Your task to perform on an android device: I want to share my city Ulm location with my son Andreas Wagner because he wants to come and meet with me and my wife and has asked me how much time it will take to reach our home. So share the Ulm city location with my son on andreaswagner98b@gmail.com via the Gmail app.
Image 0: 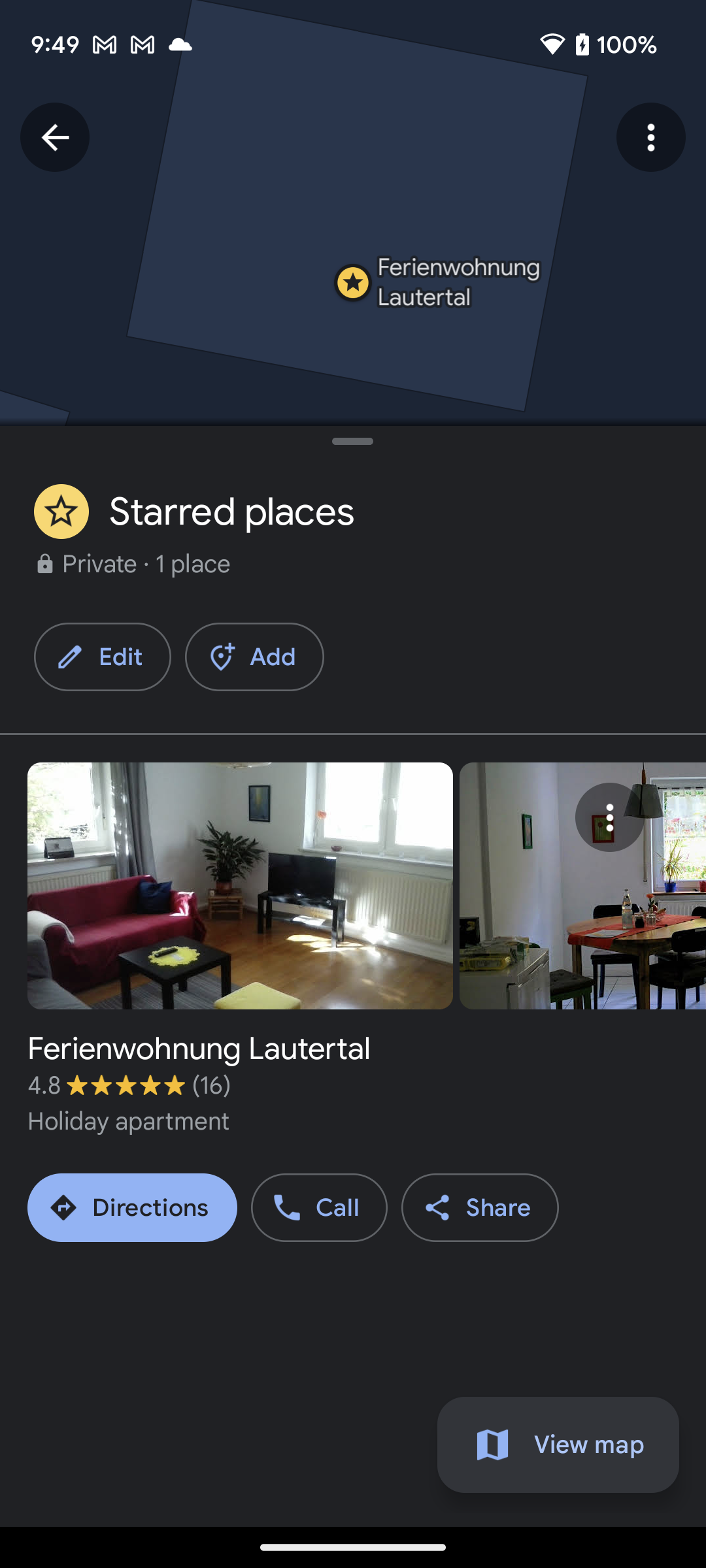
Go back to the previous page
Step 0: press back button
Image 1: 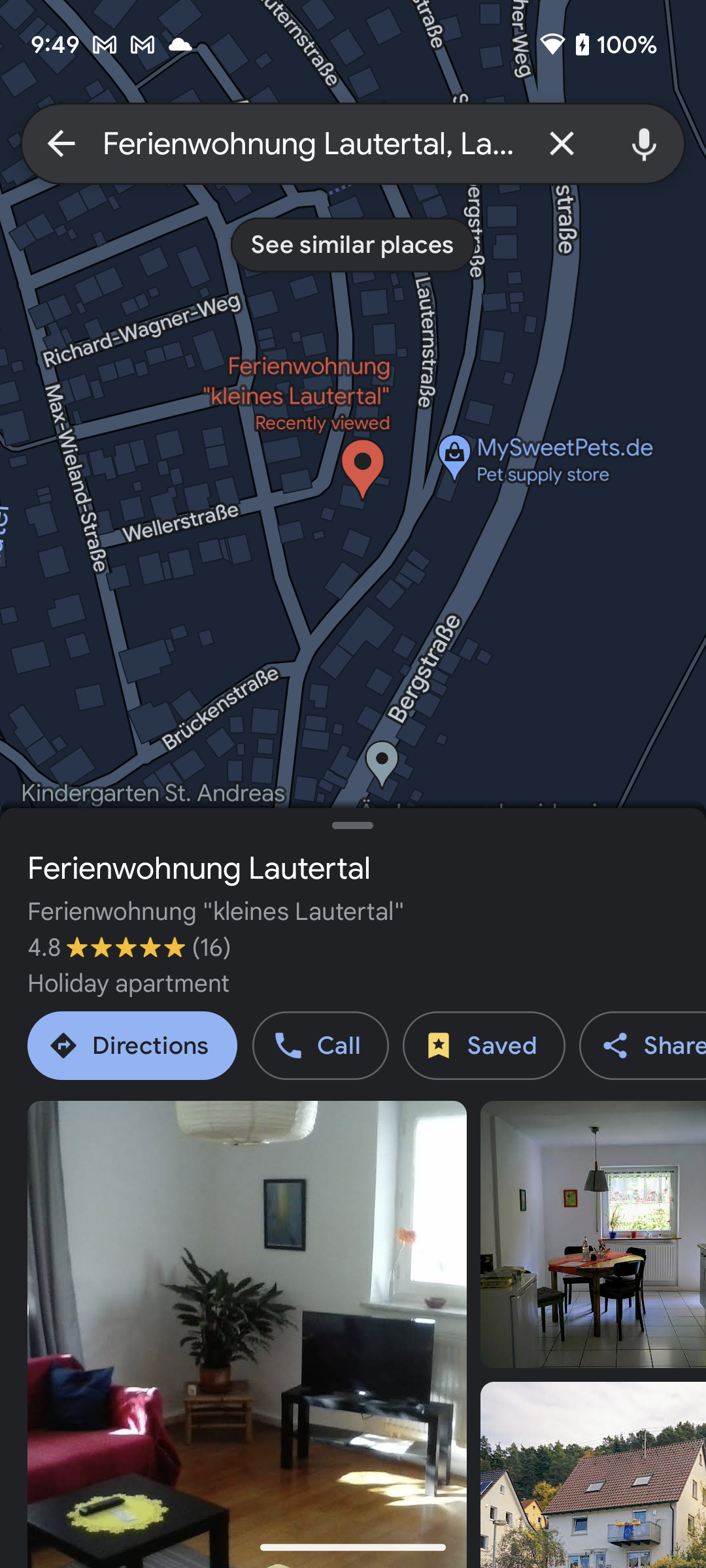
Click on the cross icon of the search bar at the top of the screen
Step 1: click (562, 143)
Image 2: 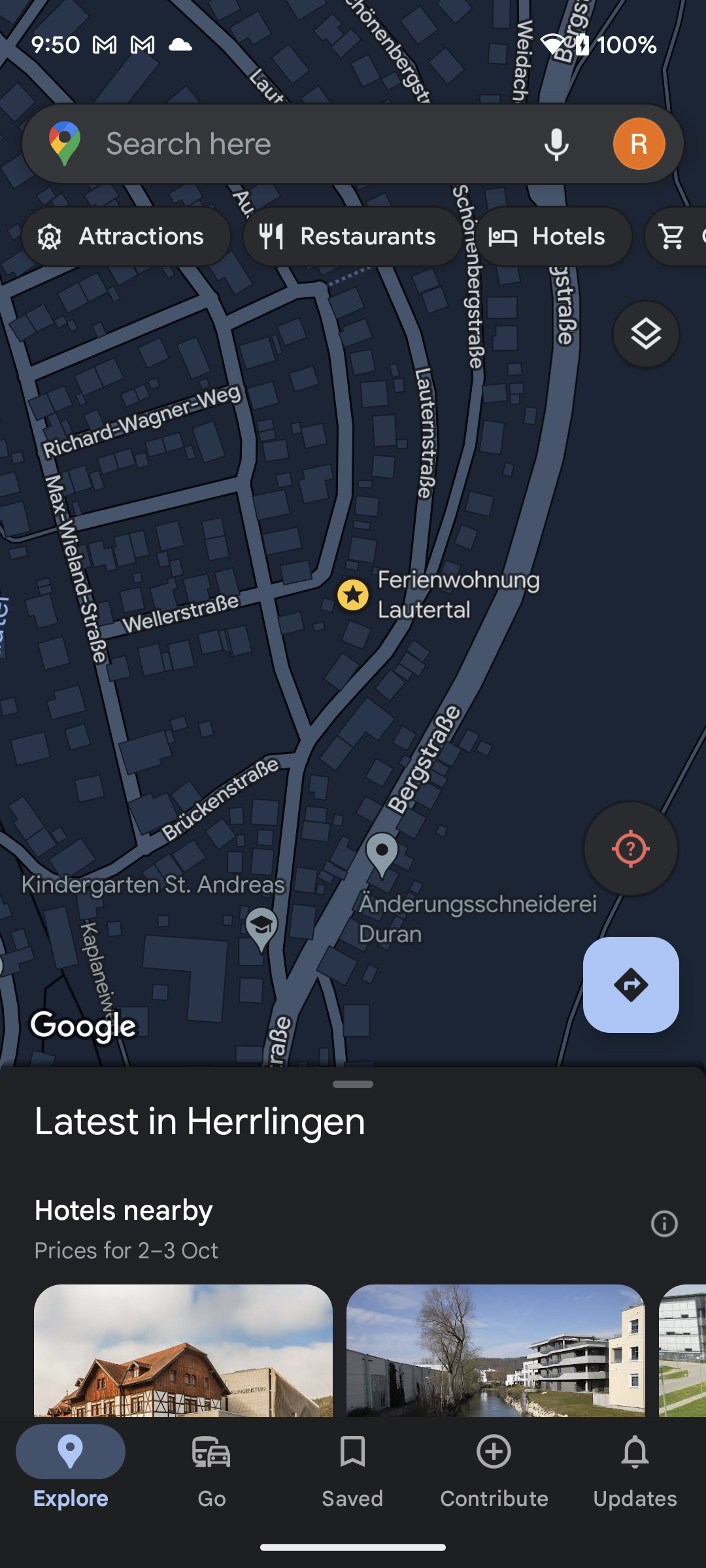
Click on the search bar at the top of the screen
Step 2: click (311, 143)
Image 3: 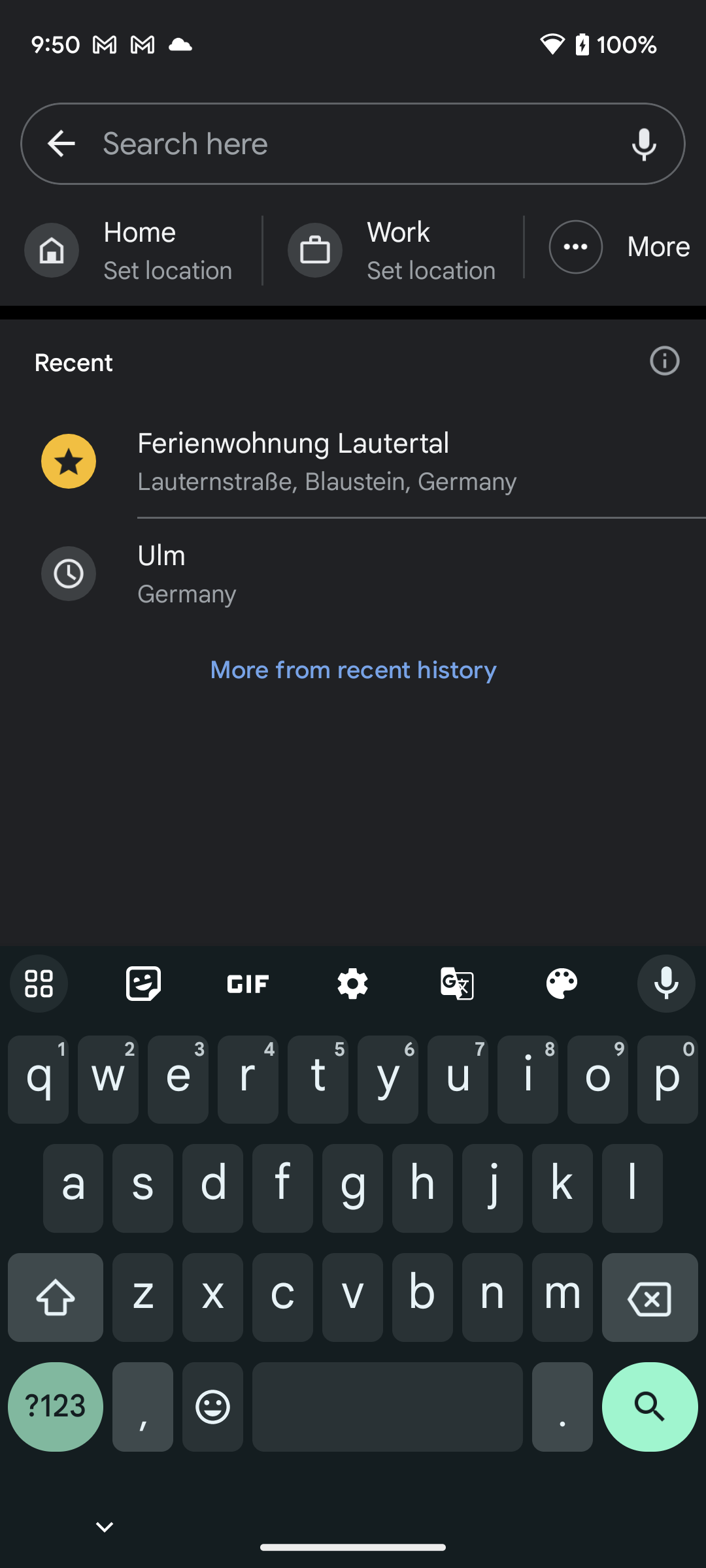
Type Ulm, Germany in the search bar to search the location
Step 3: type "Ulm, Germany"
Image 4: 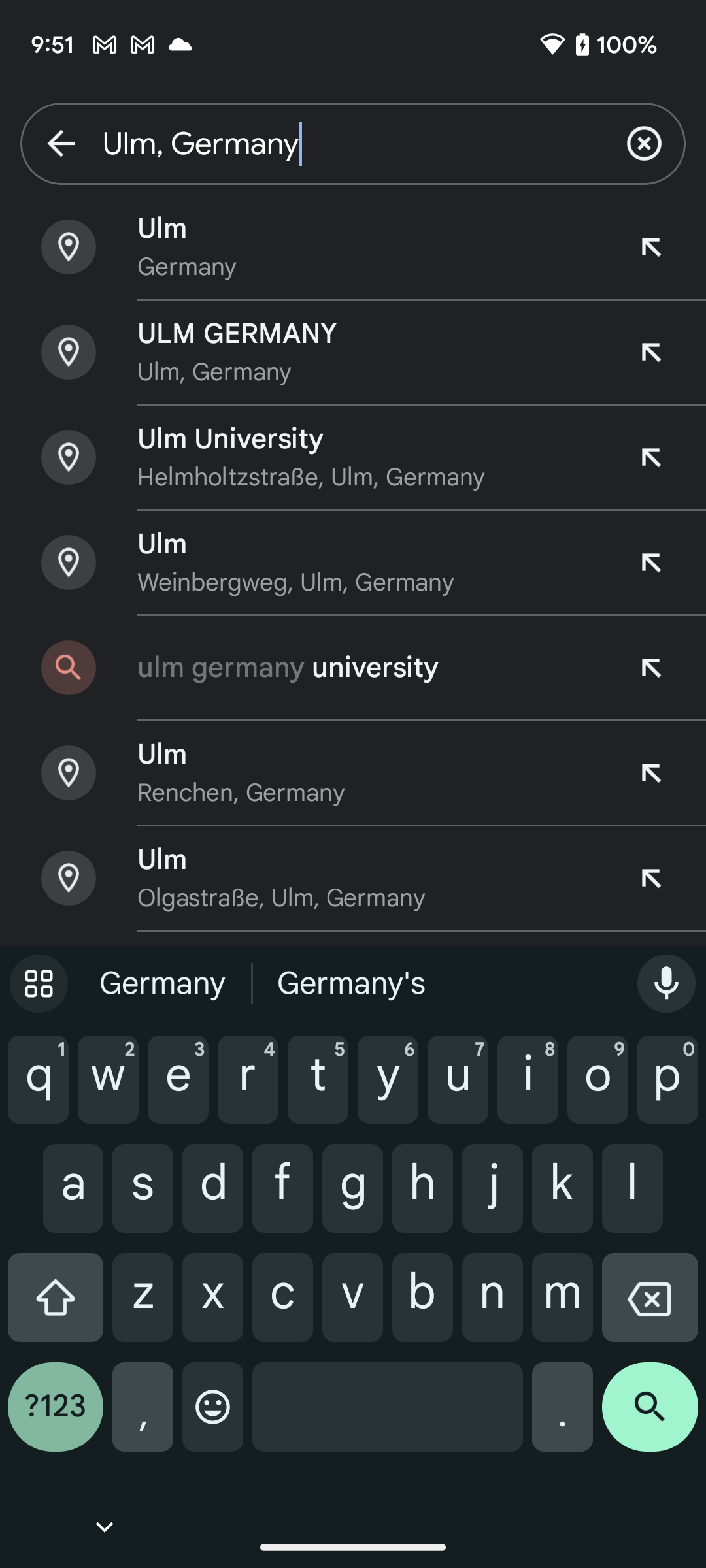
Click on the first suggested result to view the location
Step 4: click (370, 246)
Image 5: 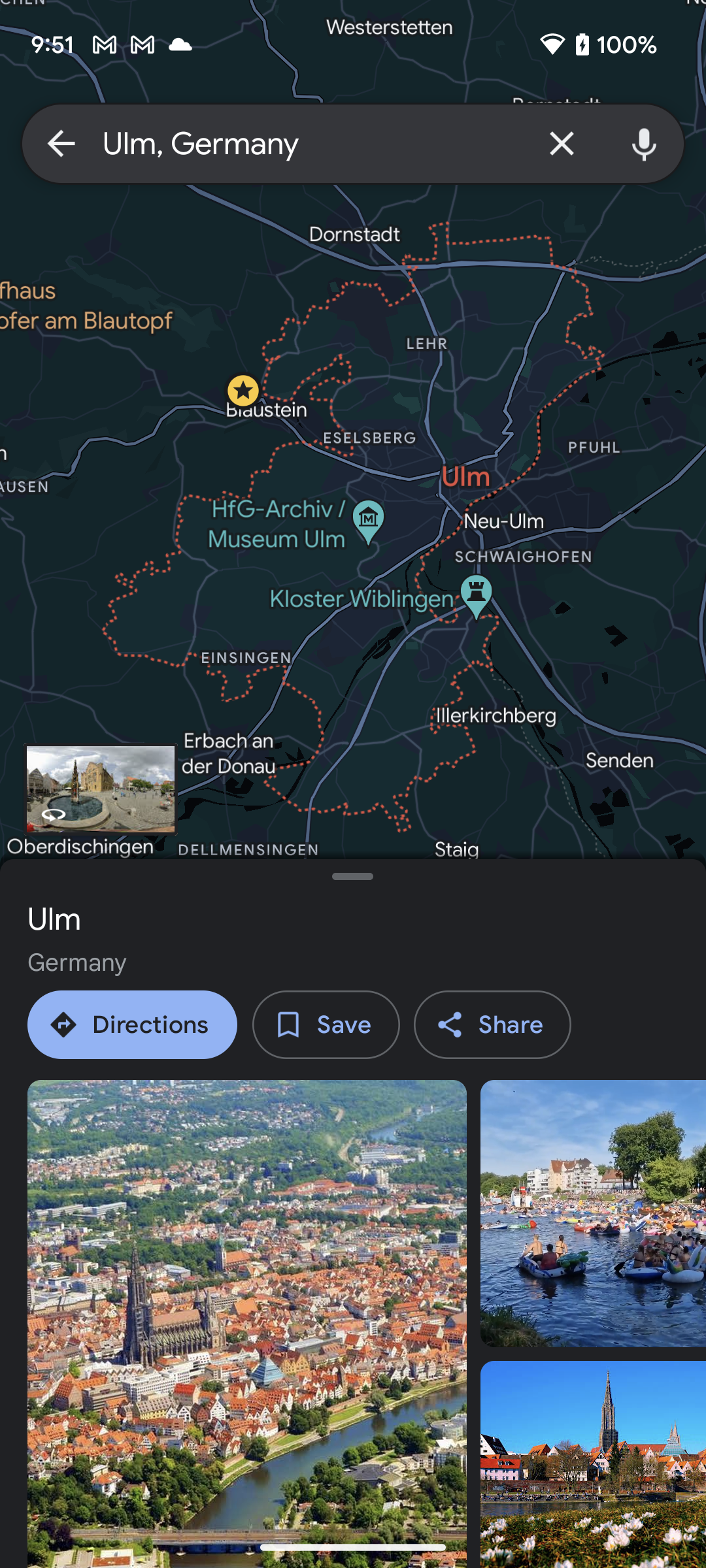
Click on the Share button to share the location
Step 5: click (492, 1024)
Image 6: 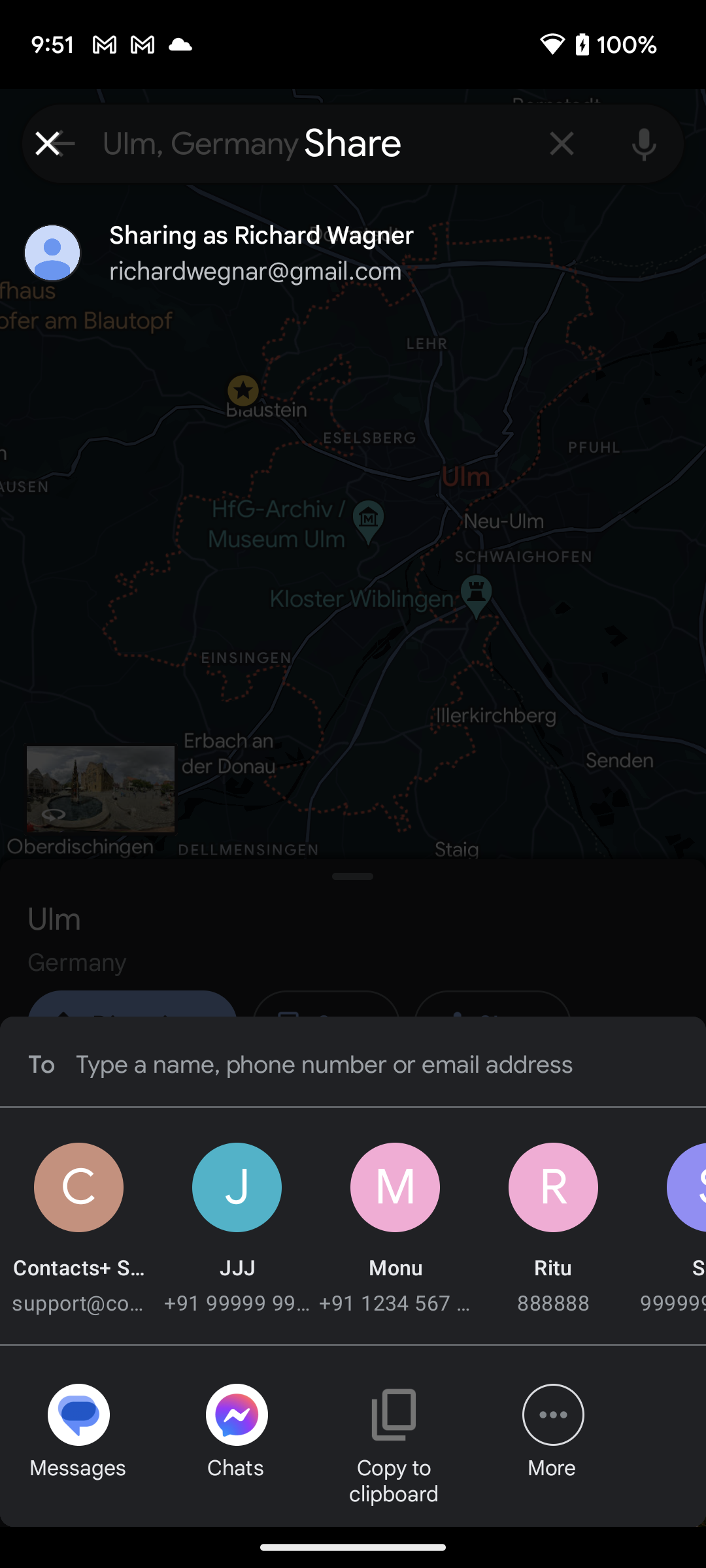
Click on the More option at the bottom of the screen to share location via Gmail app
Step 6: click (553, 1414)
Image 7: 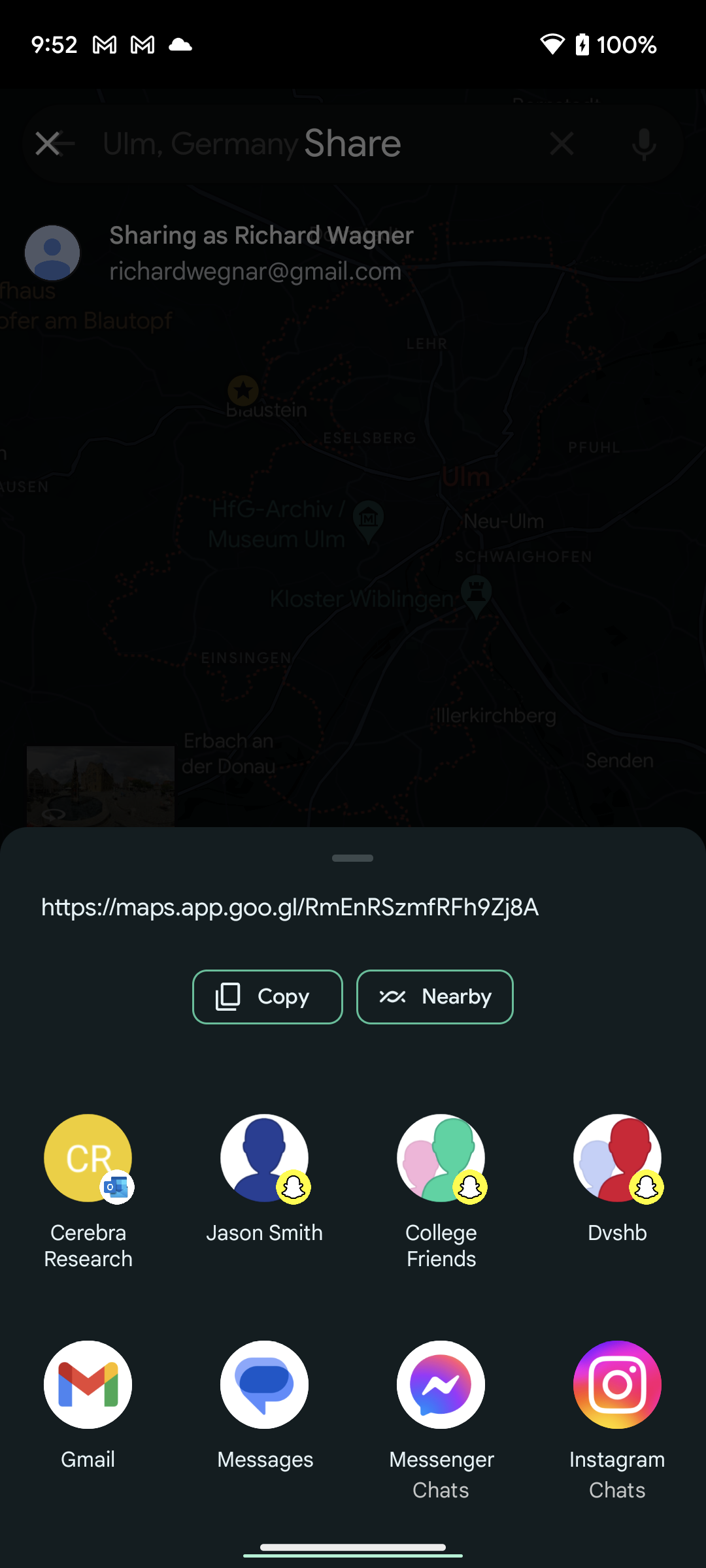
Click on the Gmail icon to share the location via Gmail app
Step 7: click (87, 1384)
Image 8: 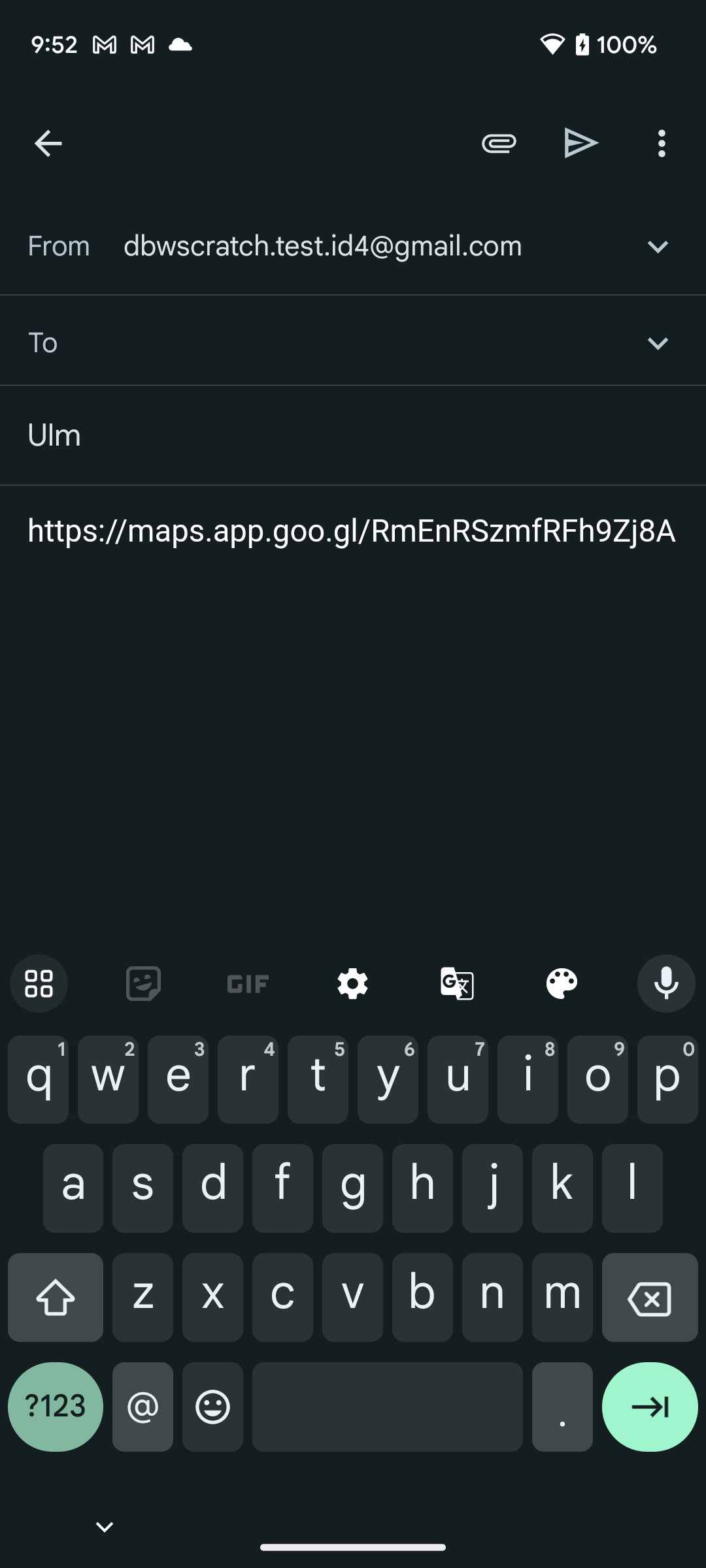
Type andreaswagner98b@gmail.com in the recipient section to send the location with my son 
Step 8: type "andreaswagner98b@gmail.com"
Image 9: 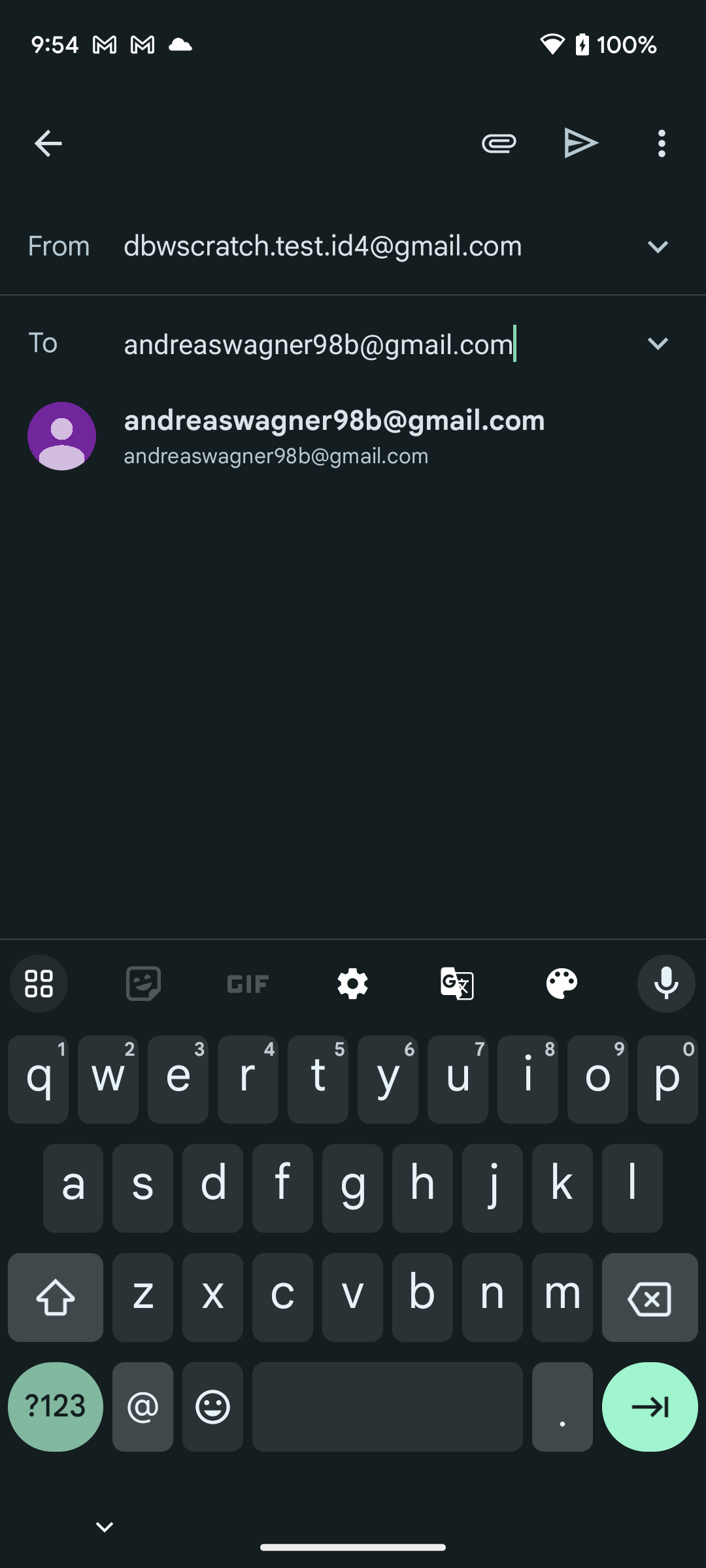
Click on the send button at the top of the screen to send the location with my son 
Step 9: click (582, 142)